Your task to perform on an android device: I want to use the Google Keep app to make a fresh note reminding me to buy groceries.
Image 0: 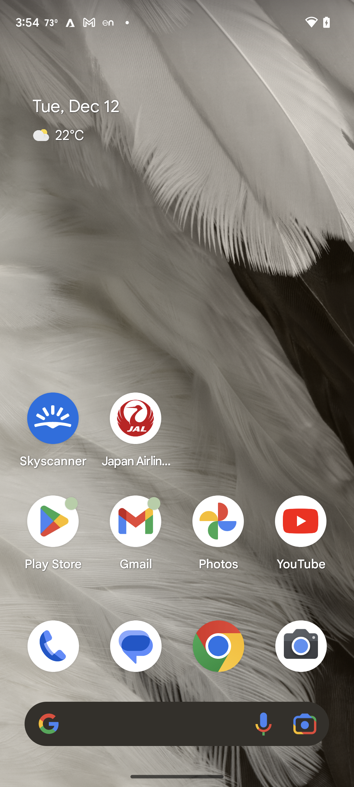
Open Google Keep app
Step 0: open app "Keep Notes"
Image 1: 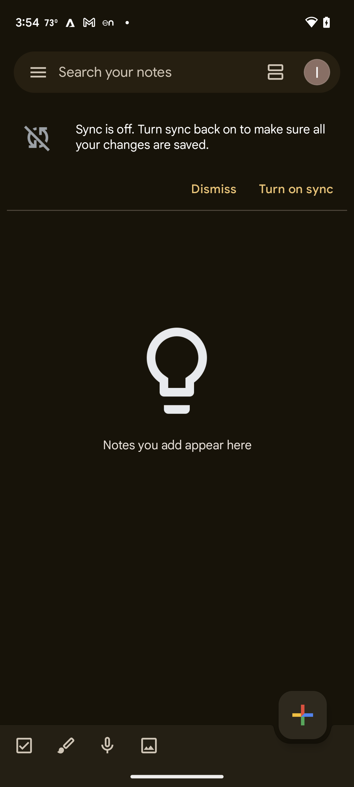
Click on the add icon
Step 1: click (303, 715)
Image 2: 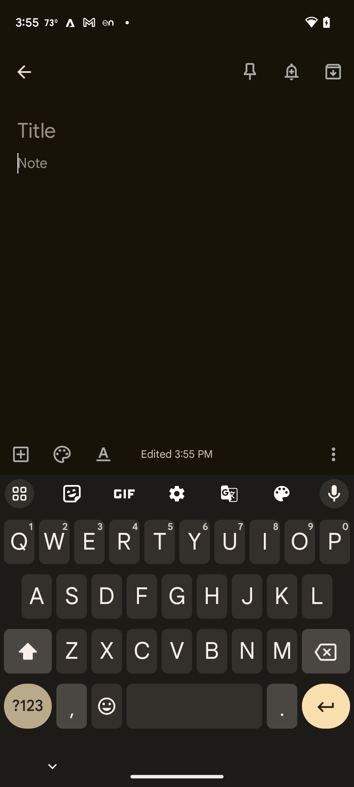
Click on title
Step 2: click (183, 131)
Image 3: 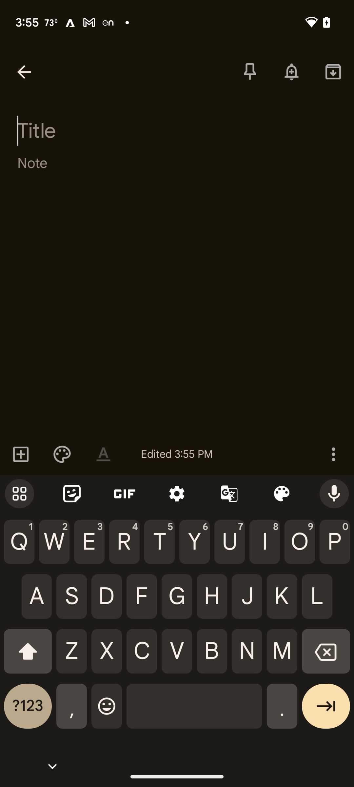
Type "To buy grocercies"
Step 3: type "To buy groceries"
Image 4: 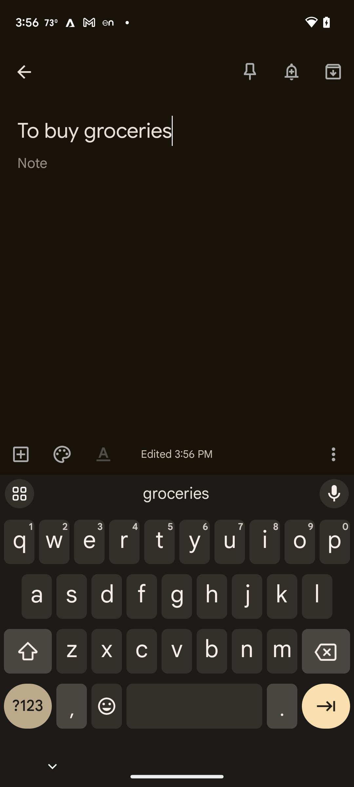
Click on note
Step 4: click (177, 172)
Image 5: 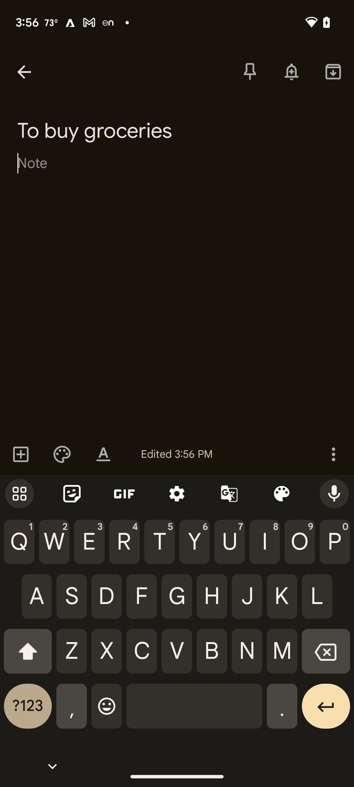
Add milk, eggs and brocolli
Step 5: click (177, 172)
Image 6: 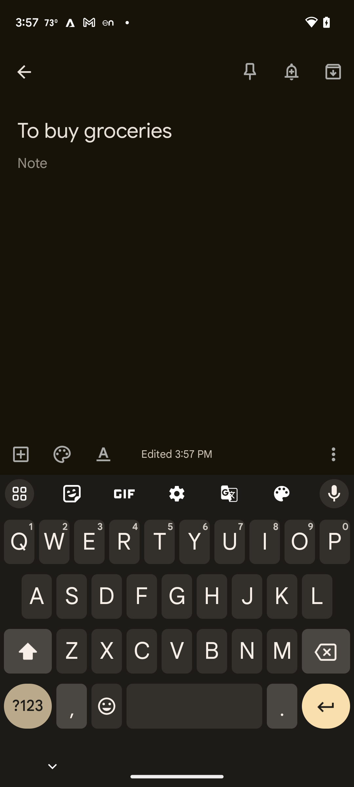
Add milk, eggs and brocolli
Step 6: type "Milk, eggs and brocolli"
Image 7: 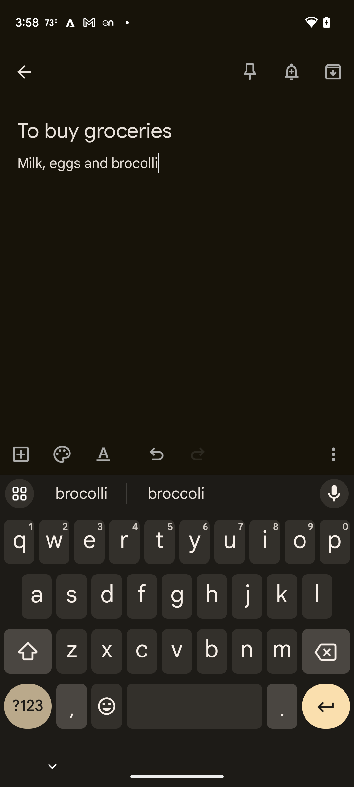
Click on the add icon
Step 7: click (333, 71)
Image 8: 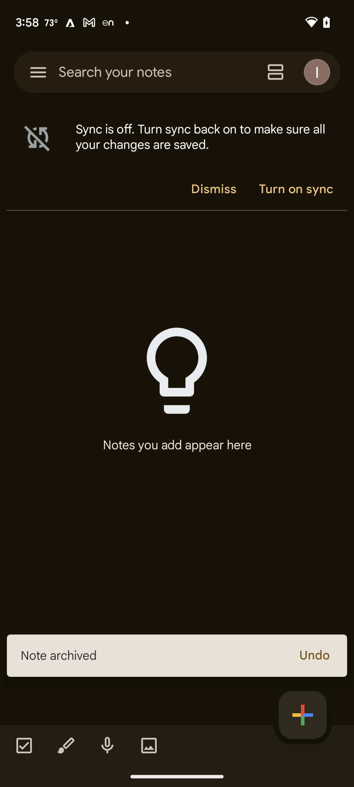
Click on the add icon
Step 8: wait